Your task to perform on an android device: Since i liked the Gasoline Power Hammer Drill Rock Drill Breaker i want to add it to my wishlist.
Image 0: 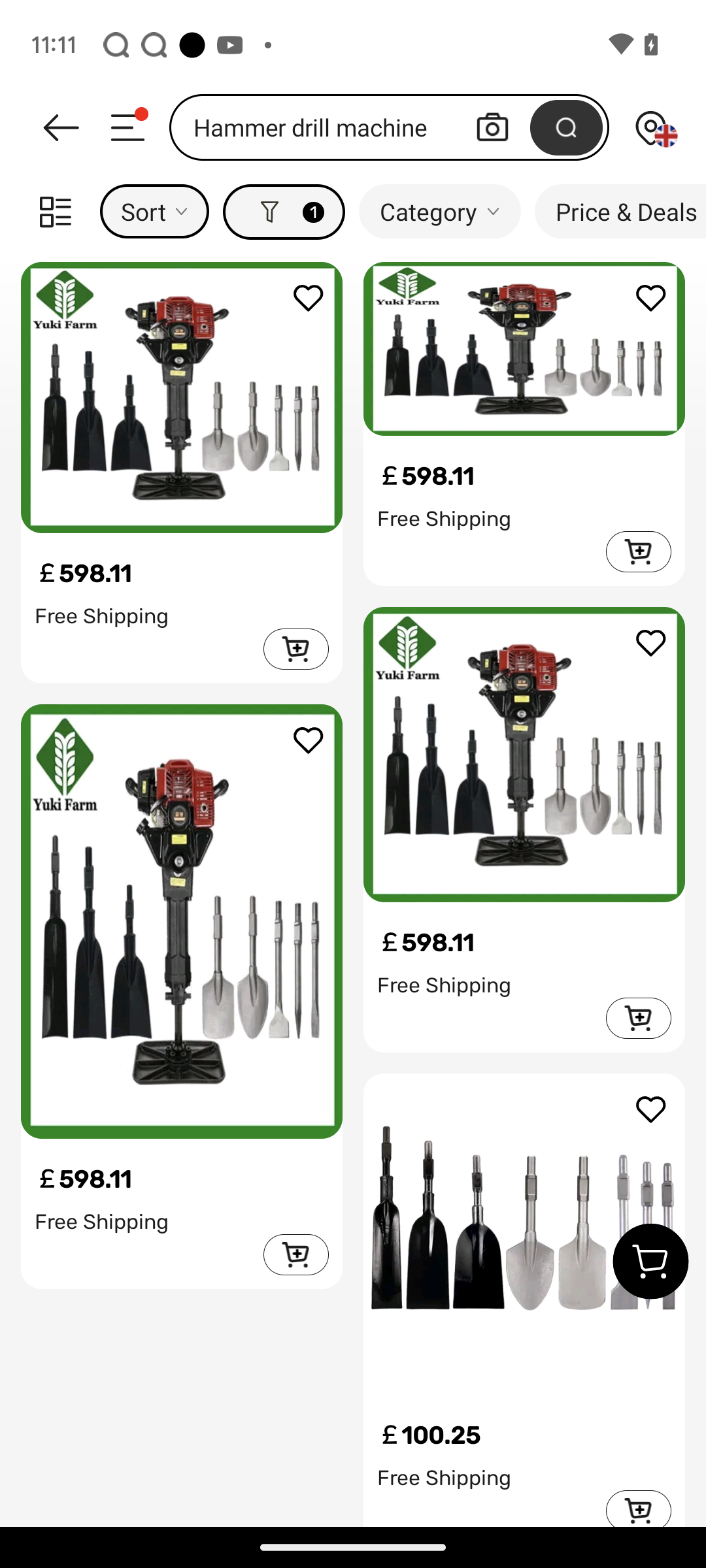
Click on the heart icon of the first search result
Step 0: click (308, 295)